Your task to perform on an android device: I'm planning to replace my device due to a technical problem. That's why I want to sign out of the Duolingo app.
Image 0: 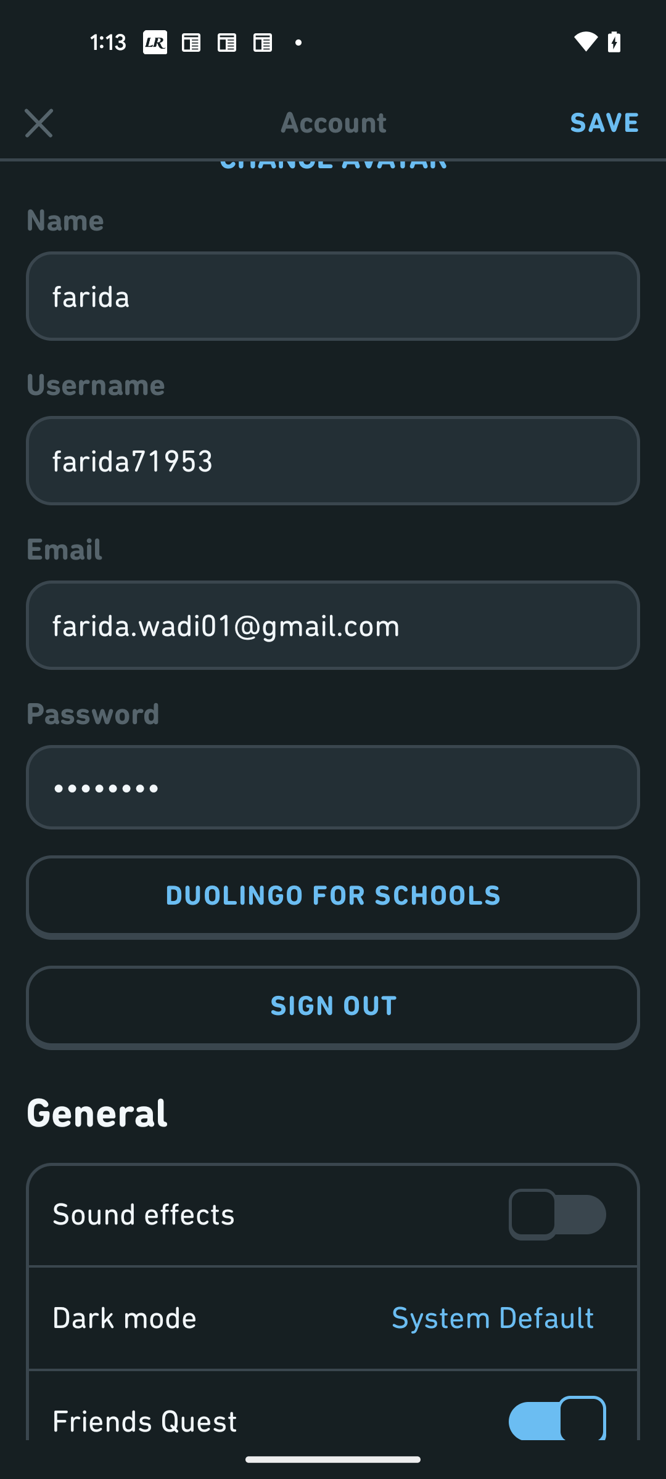
Click on the SIGN OUT 
Step 0: click (333, 1008)